Your task to perform on an android device: Start the spanish language chapter as new to spanish in the Duolingo app.
Image 0: 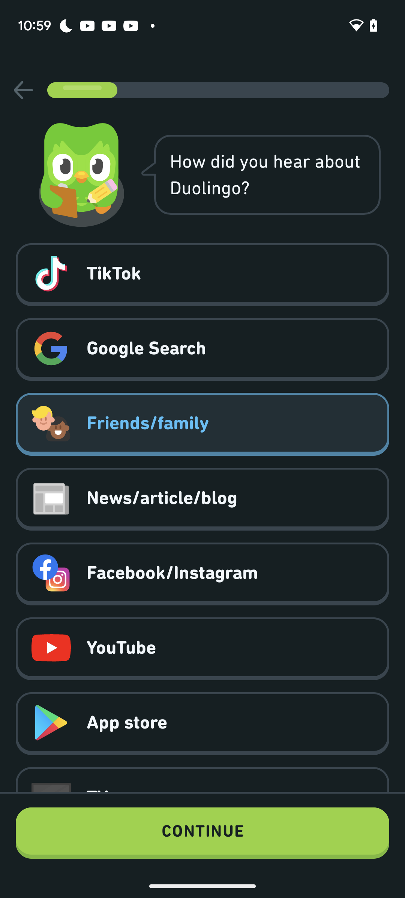
Click on continue option
Step 0: click (202, 833)
Image 1: 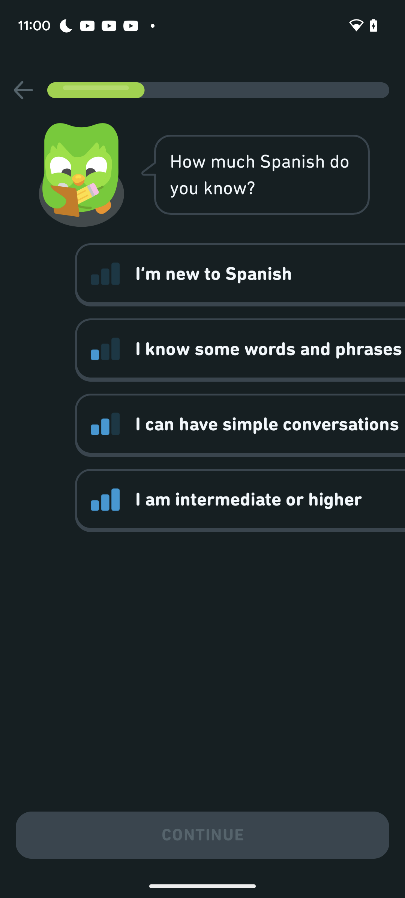
Click on I'm new to Spanish
Step 1: click (154, 274)
Image 2: 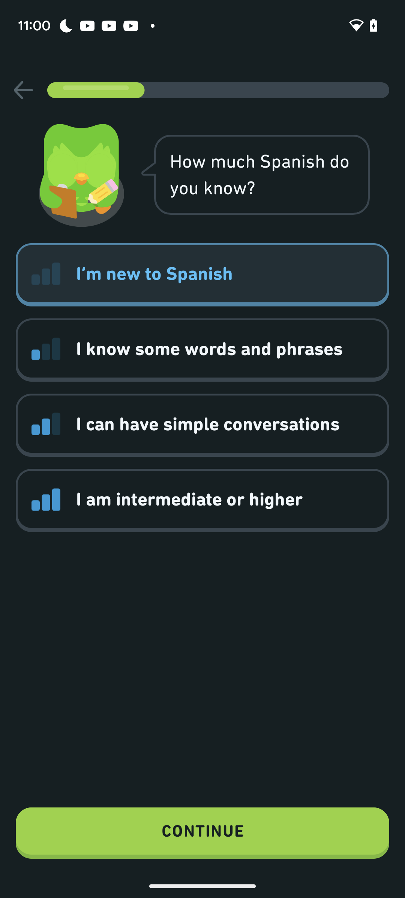
Click on continue option
Step 2: click (202, 833)